Your task to perform on an android device: I want to shop sports shoes by brand, so apply the brand filter for me and view the adidas shoes for me on the Amazon app. 
Image 0: 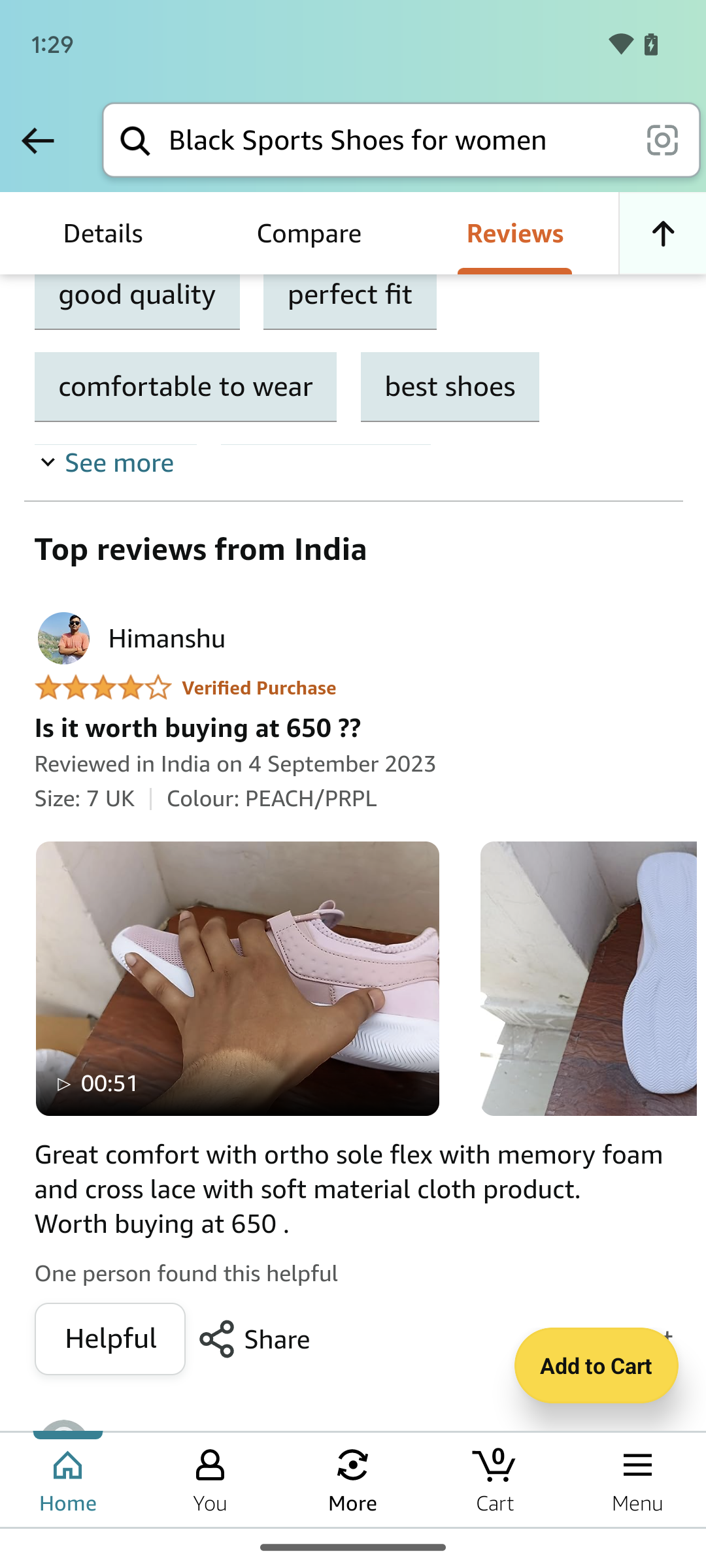
Go back to the previous page.
Step 0: press back button
Image 1: 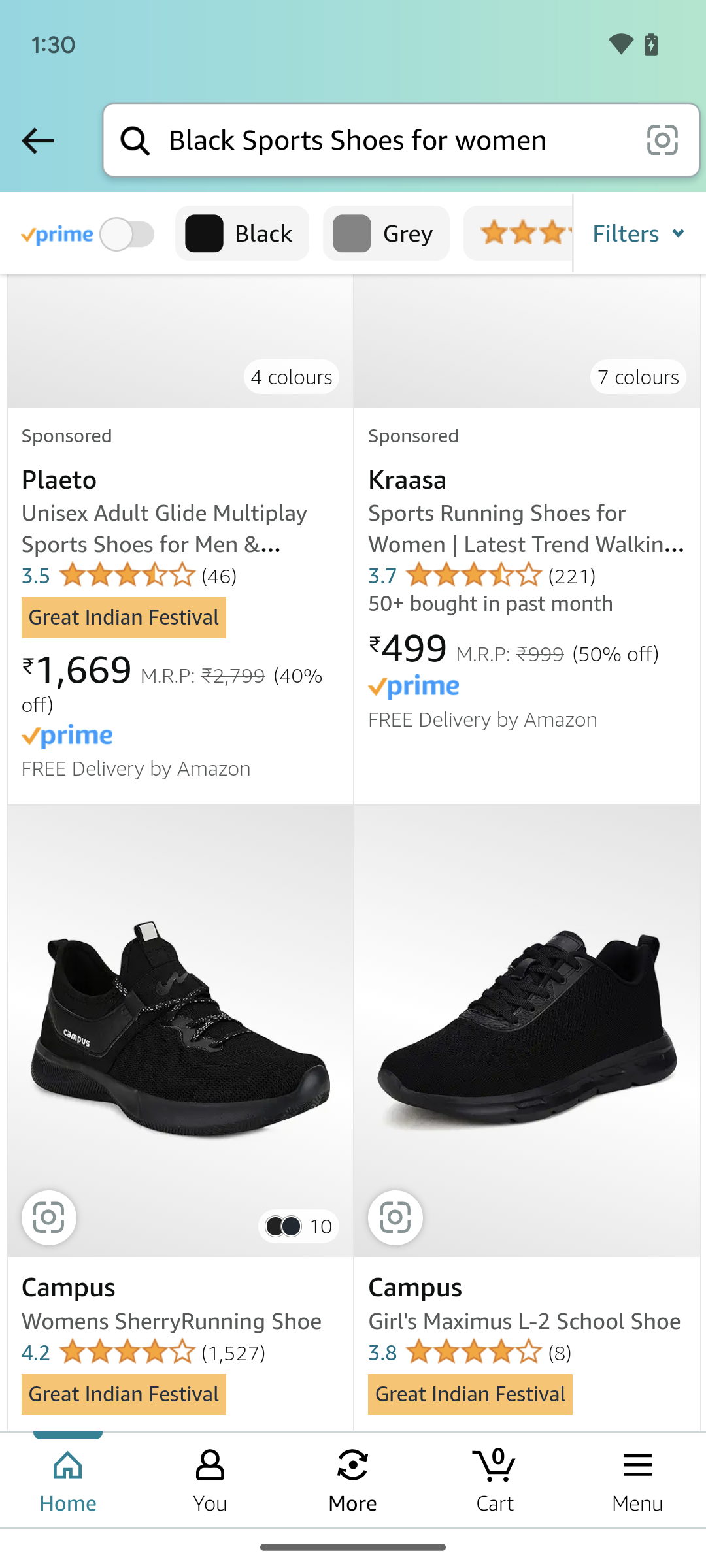
Click on the tab "Filters".
Step 1: click (580, 233)
Image 2: 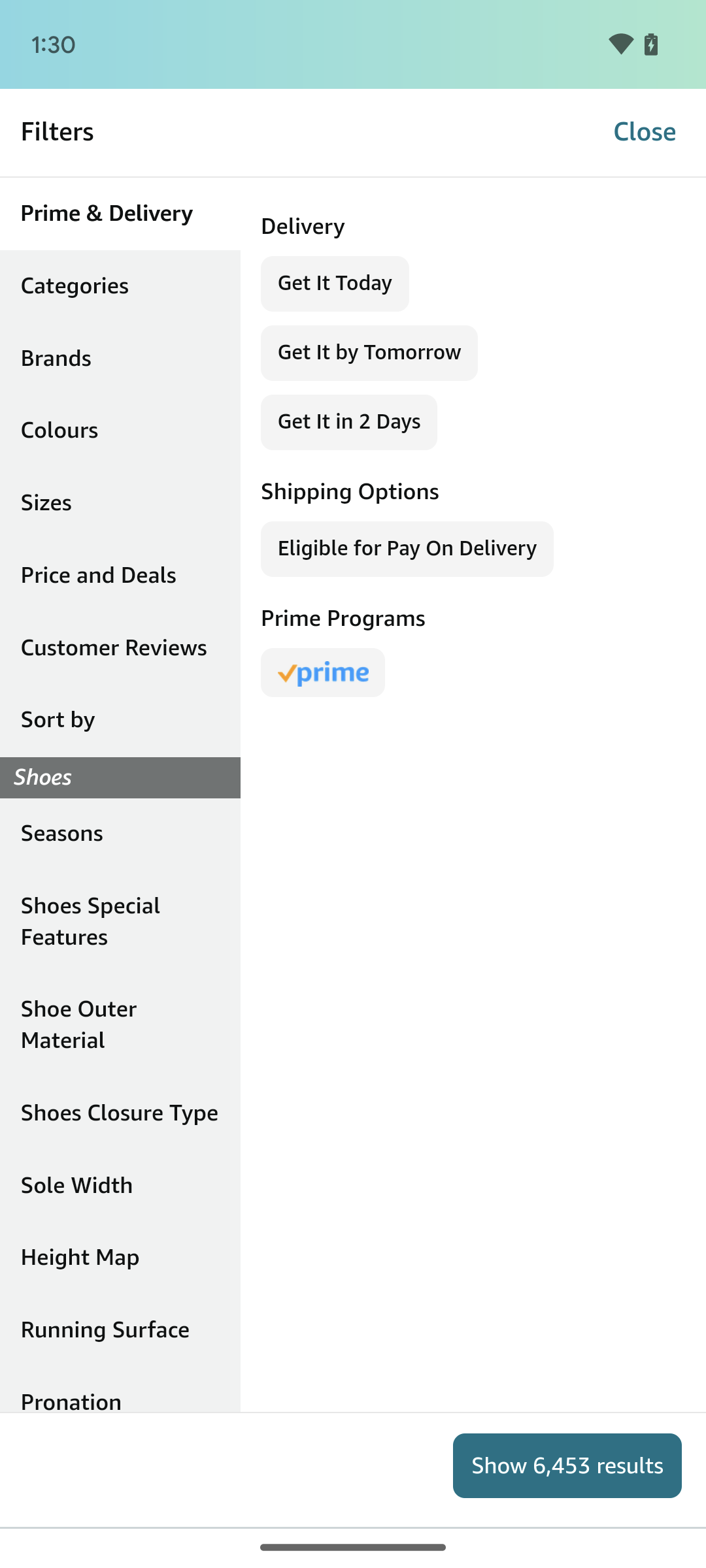
Click on the tab "Brands".
Step 2: click (121, 358)
Image 3: 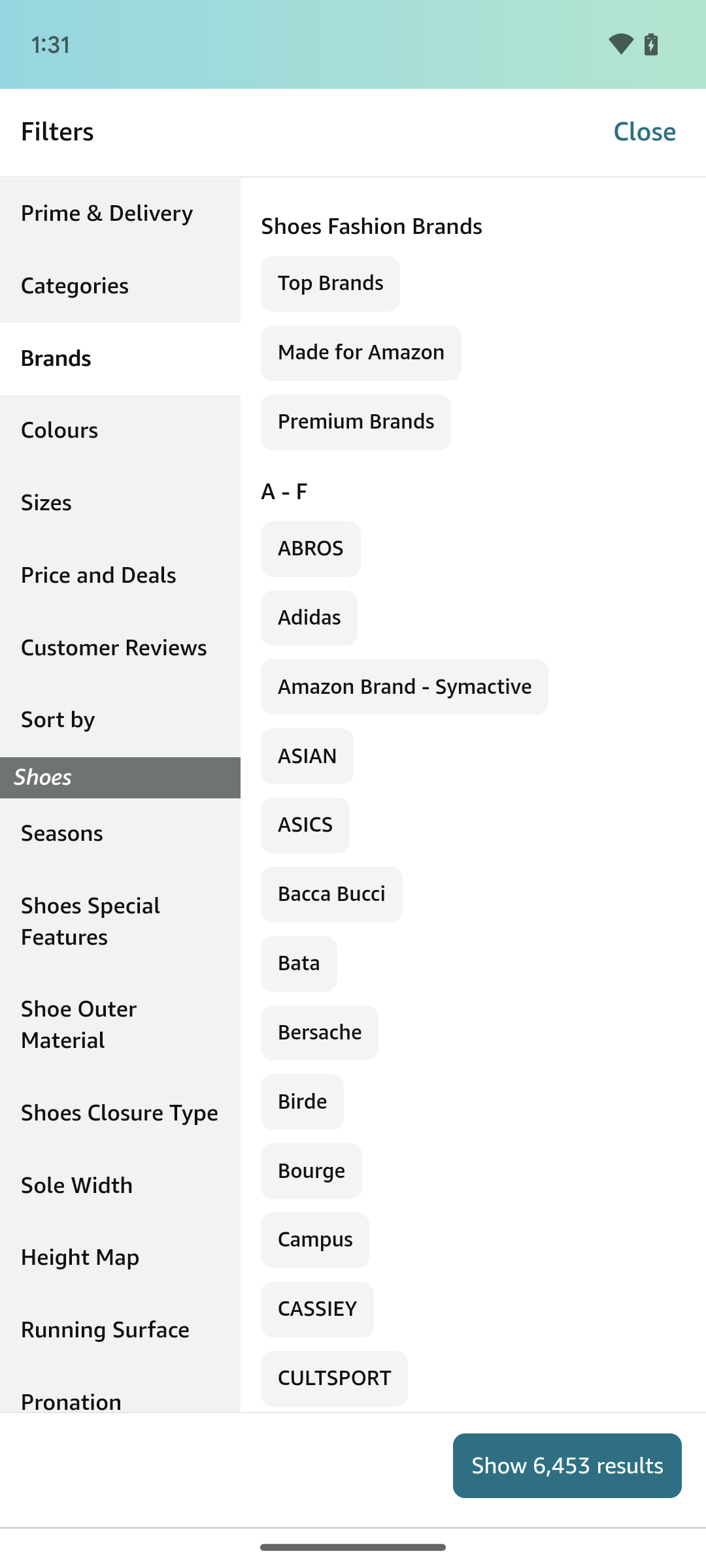
Select the Brand "Adidas".
Step 3: click (308, 617)
Image 4: 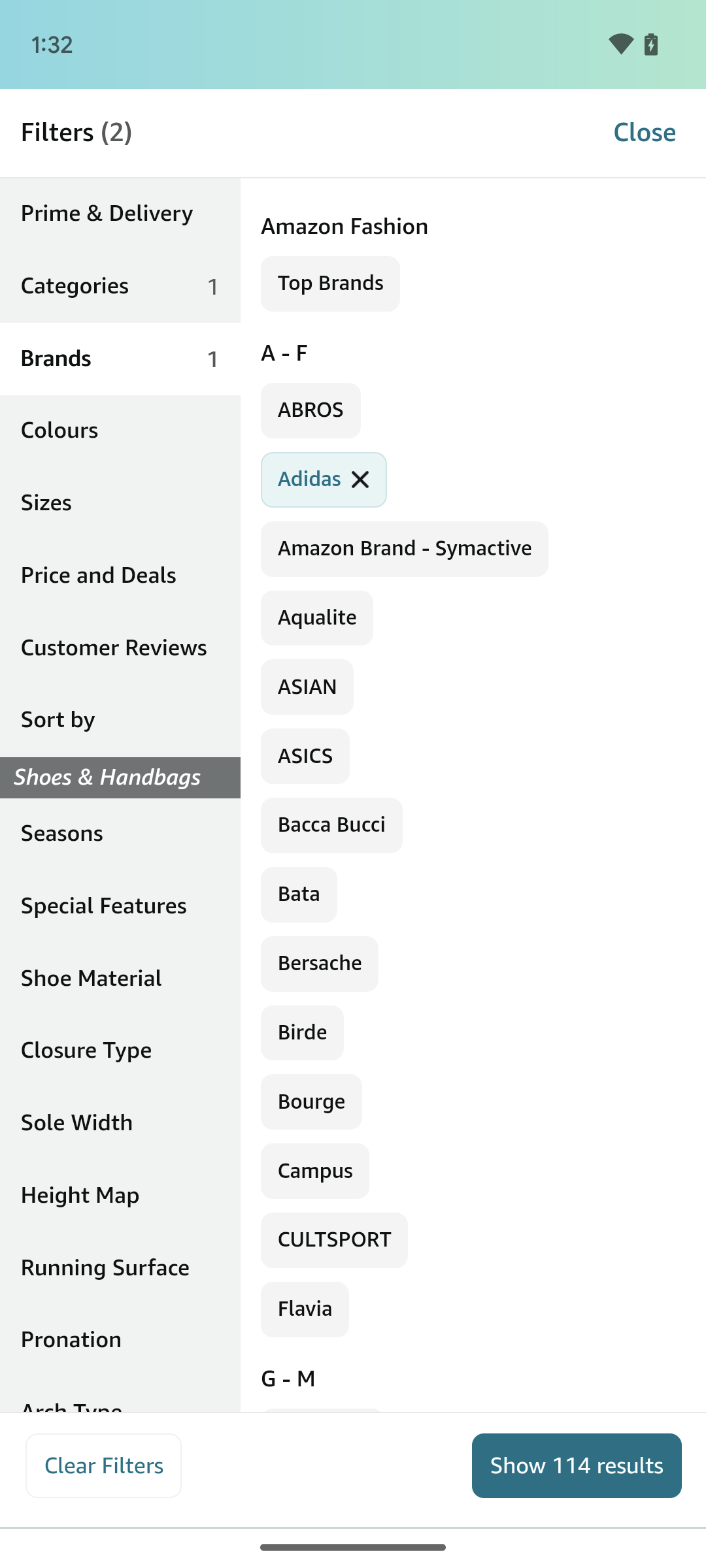
Click on the tab " Show 114 results " at the bottom right corner of the screen.
Step 4: click (577, 1465)